Your task to perform on an android device: Convert the 1,000 Canadian dollars into Japanese yen on the currency converter app.
Image 0: 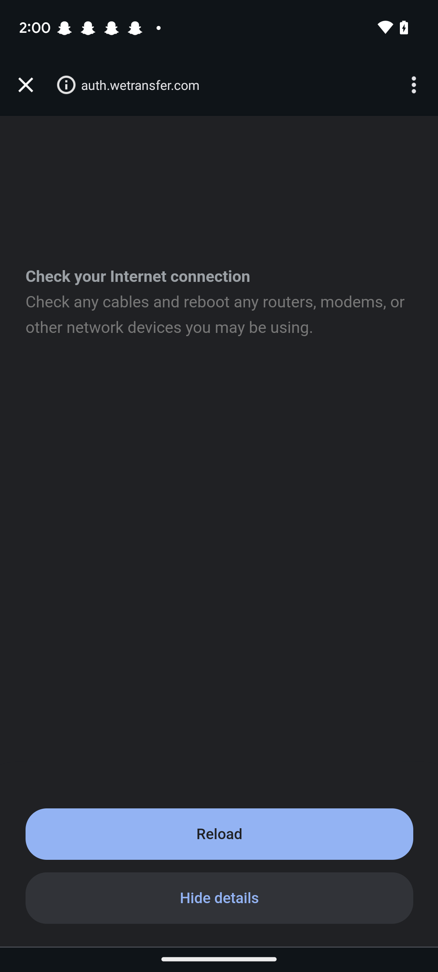
Open the Currency converter app.
Step 0: open app "Currency Converter"
Image 1: 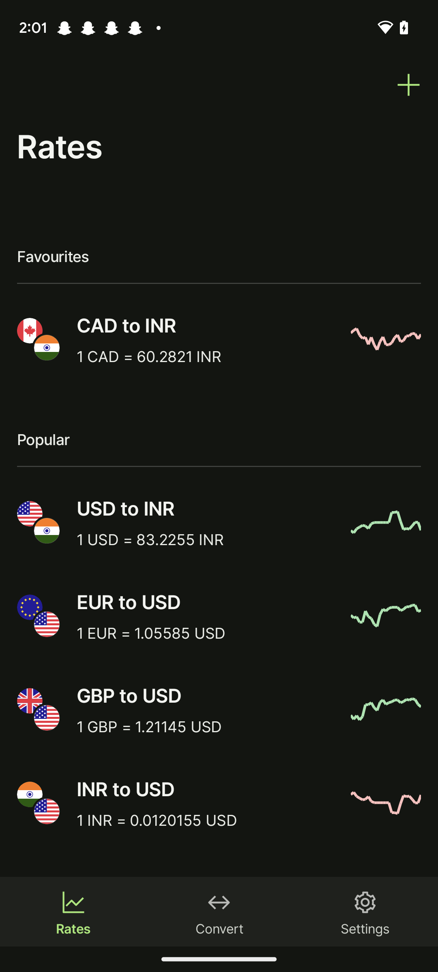
Click on the tab Convert at the bottom.
Step 1: click (219, 928)
Image 2: 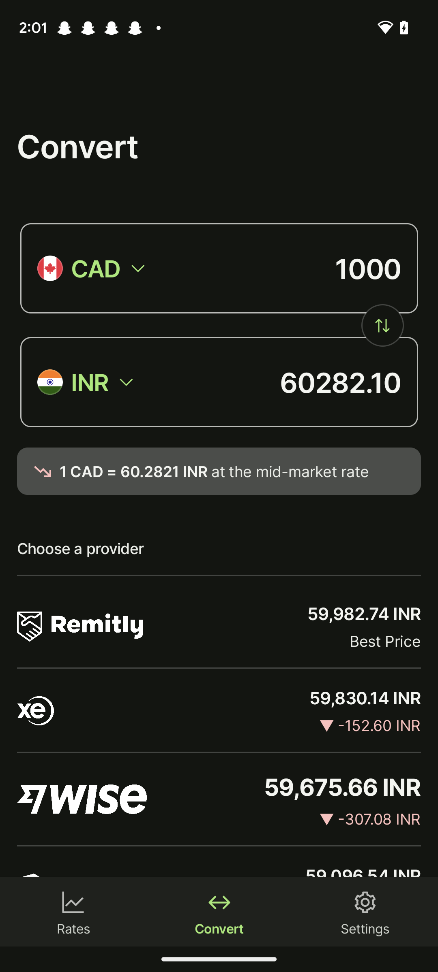
Click on the Text "INR".
Step 2: click (90, 382)
Image 3: 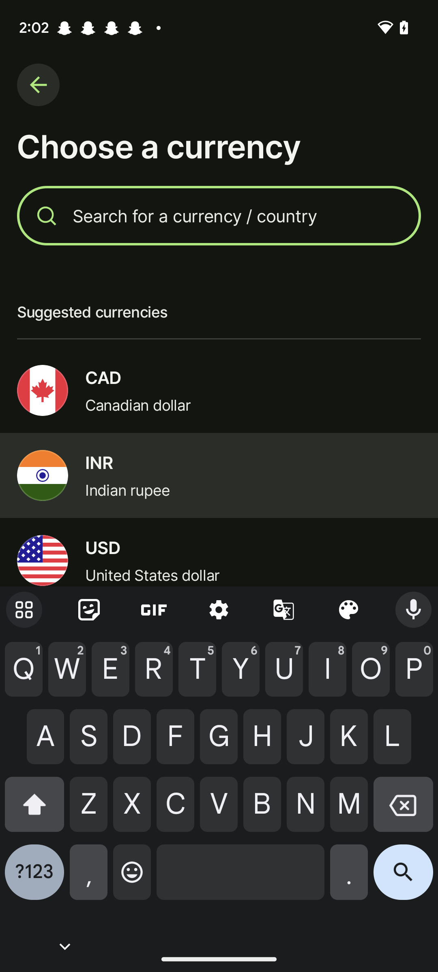
Type Japan in the search box.
Step 3: type "Japan"
Image 4: 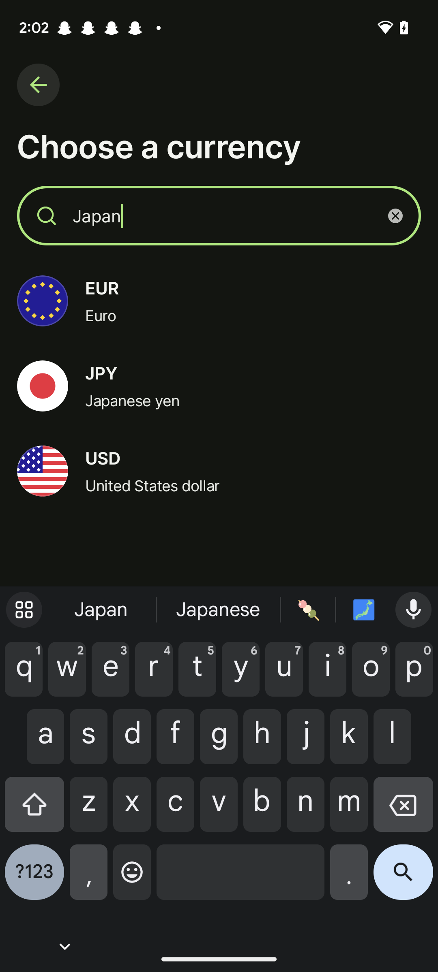
Click on the Tab "JPY".
Step 4: click (118, 378)